Your task to perform on an android device: In order to move forward with additional processing in the flipkart app, I would like to take a look at my shopping cart.
Image 0: 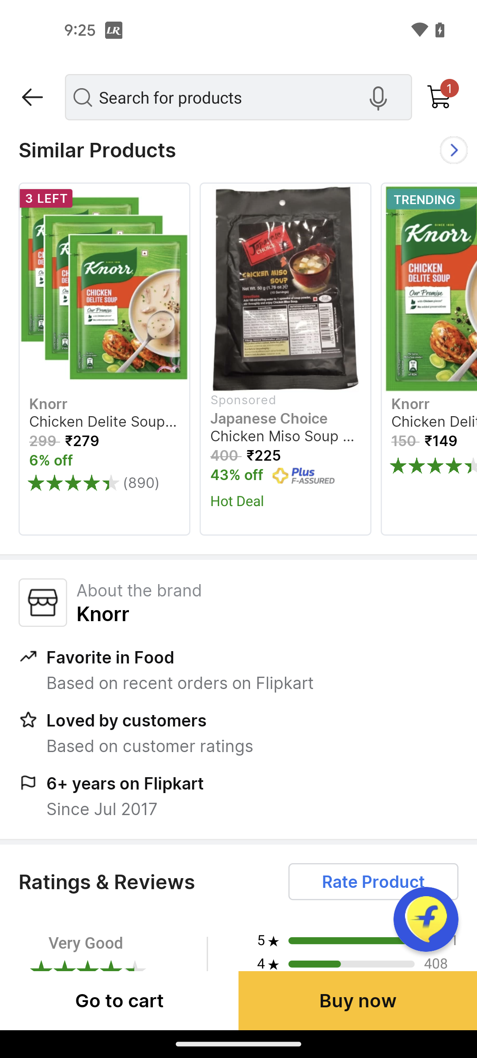
Tap on the cart icon at the top right corner of the screen
Step 0: click (439, 97)